Your task to perform on an android device: I want to share a document with my personal email address.
Image 0: 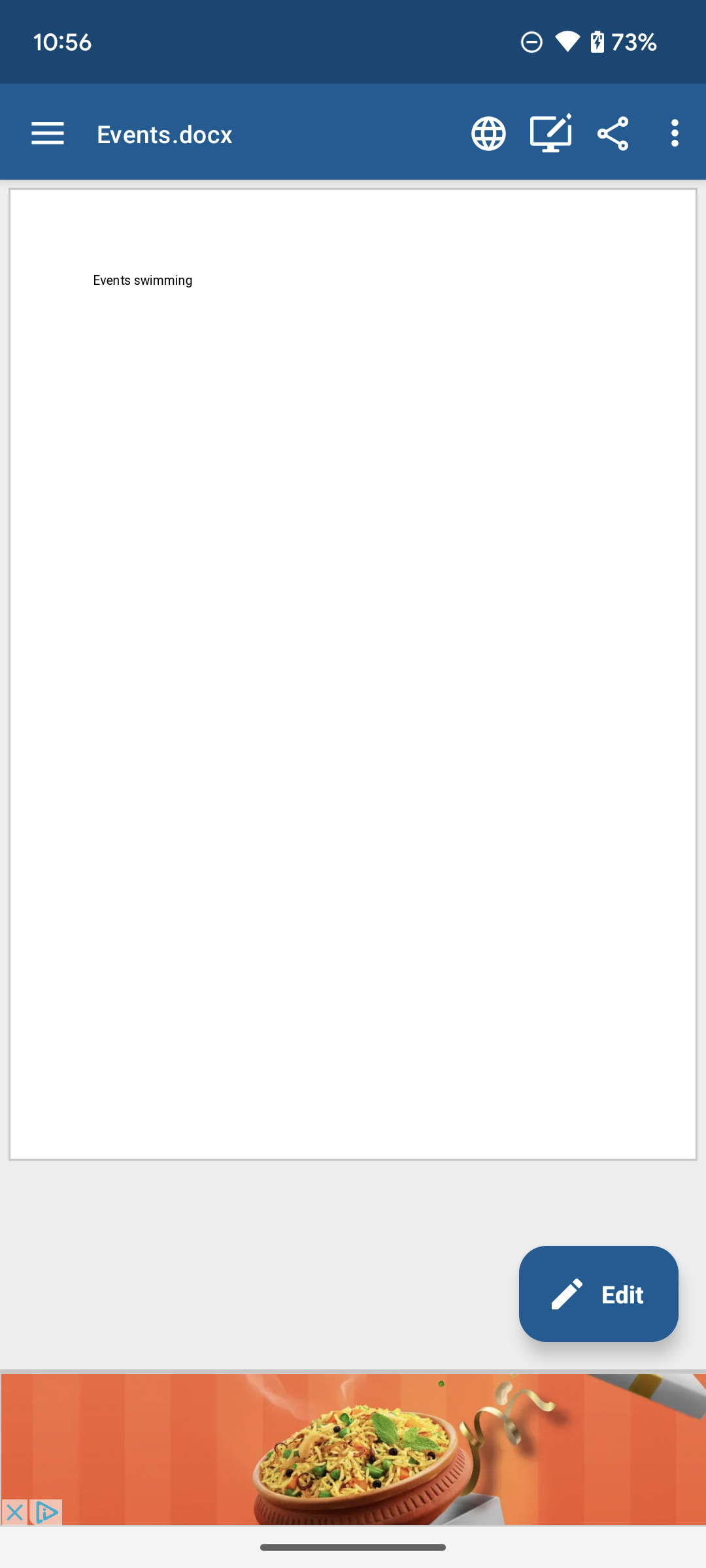
Click on the Share option on the screen.
Step 0: click (607, 133)
Image 1: 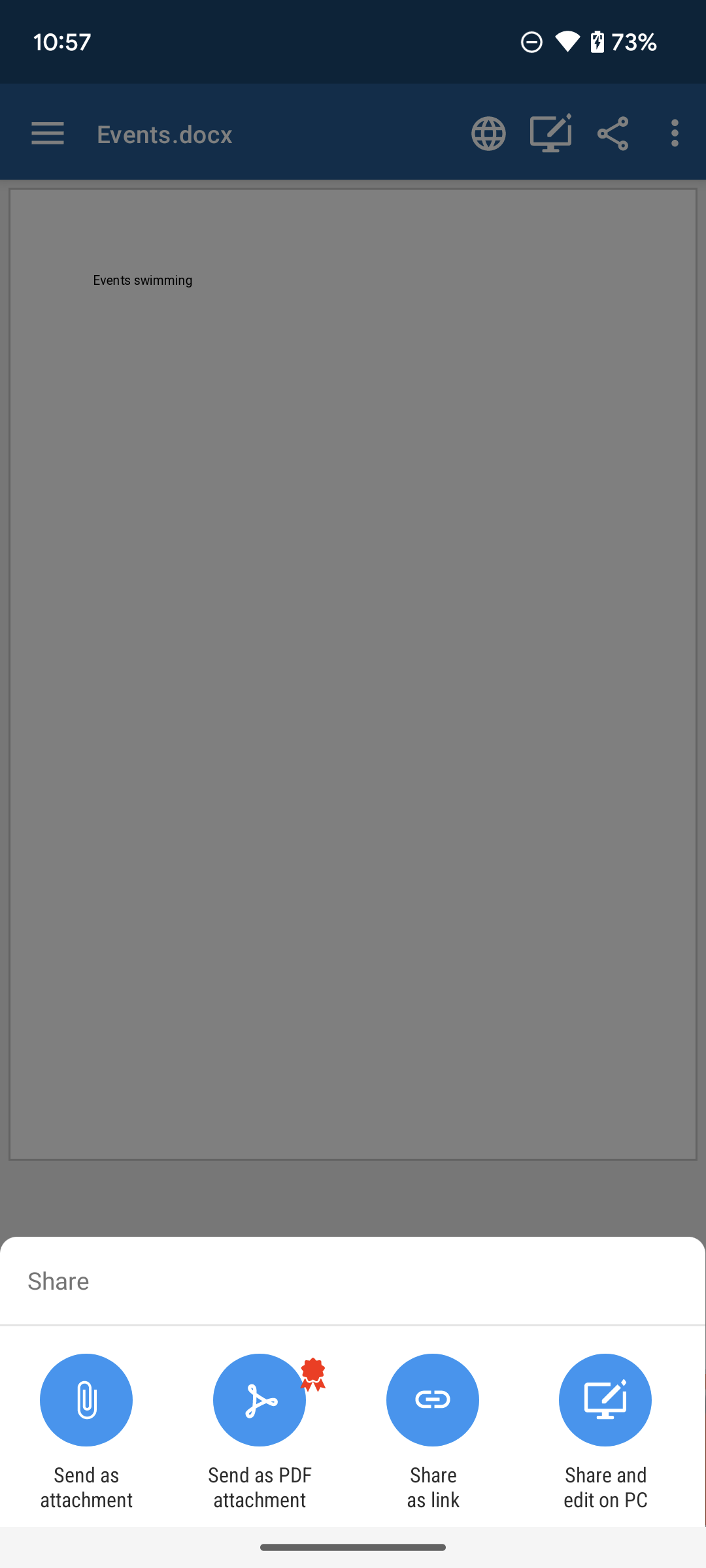
Click on the Send as attachment option on the bottom left corner of the screen.
Step 1: click (86, 1400)
Image 2: 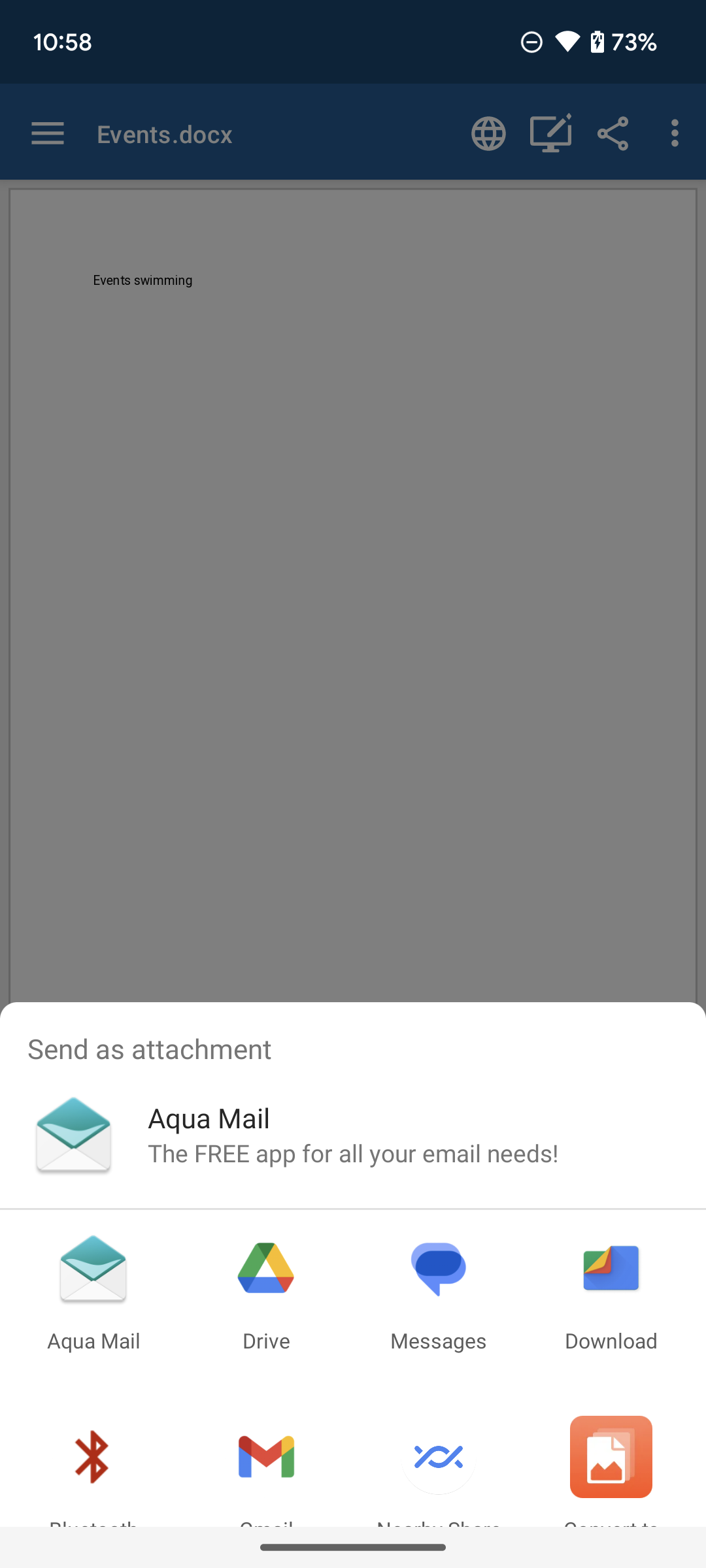
Click on the Gmail icon on the bottom of the screen.
Step 2: click (266, 1462)
Image 3: 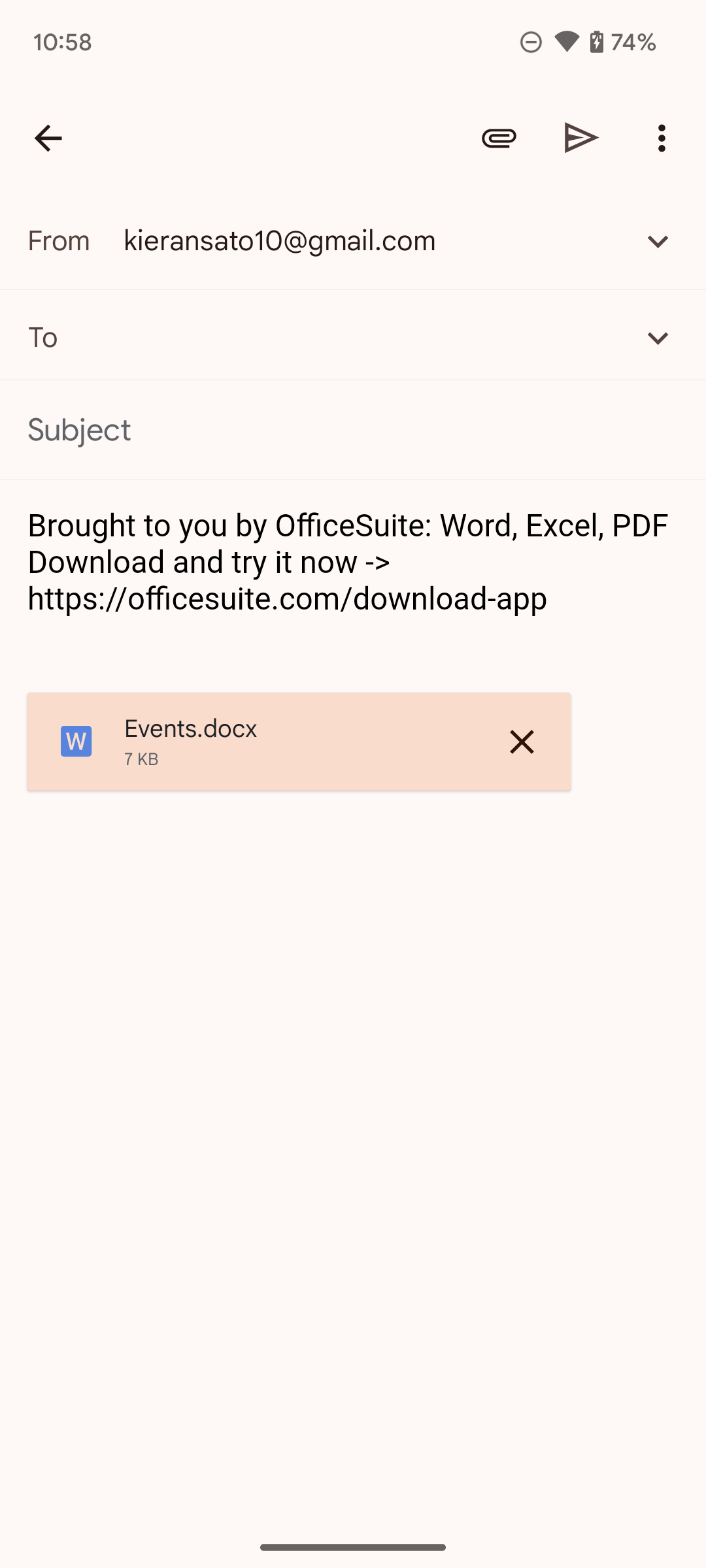
Type Kieransato10@gmail.com on the 'To' field on the screen.
Step 3: type "Kieransato10@gmail.com"
Image 4: 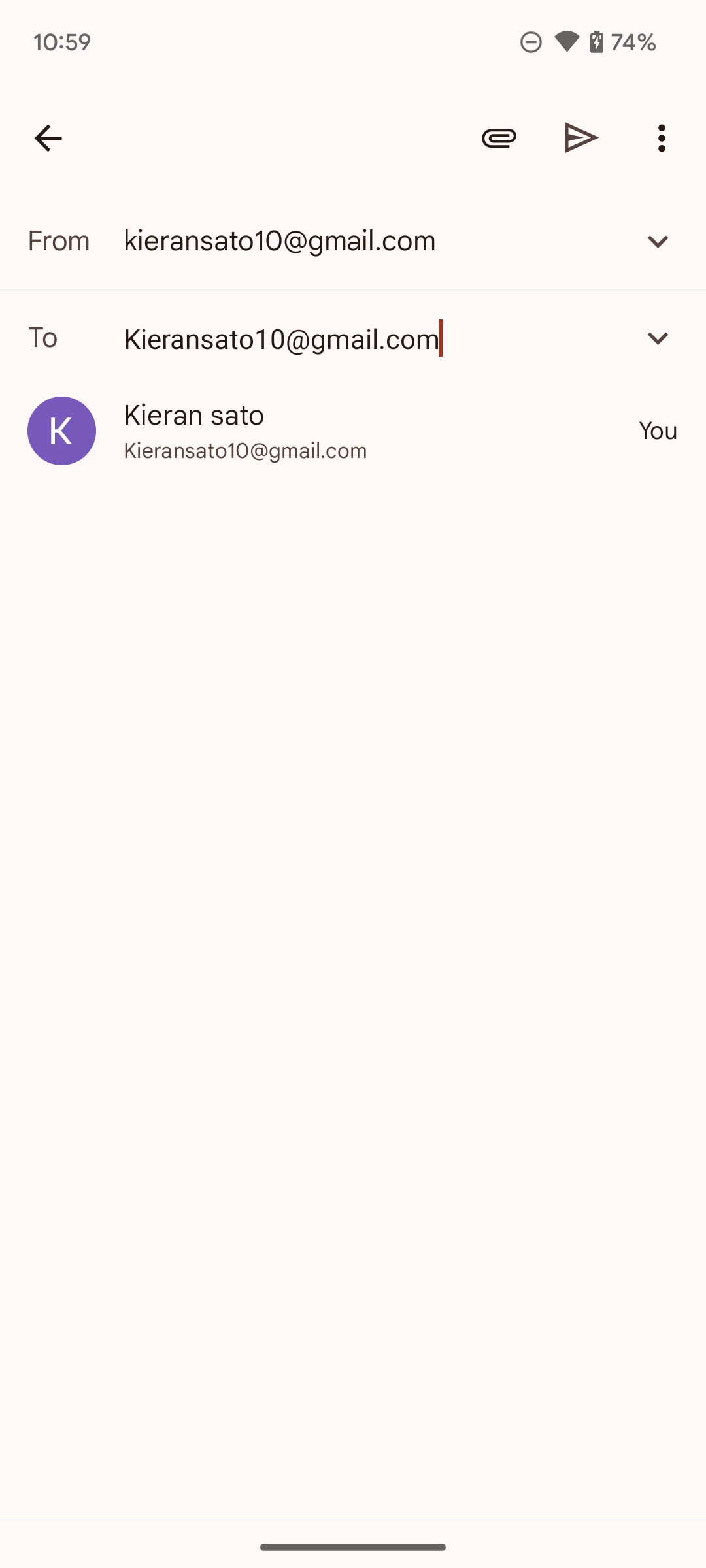
Click on the send icon on the screen.
Step 4: click (582, 138)